Your task to perform on an android device: I want to delete the recording of my speech on Data Analytics.
Image 0: 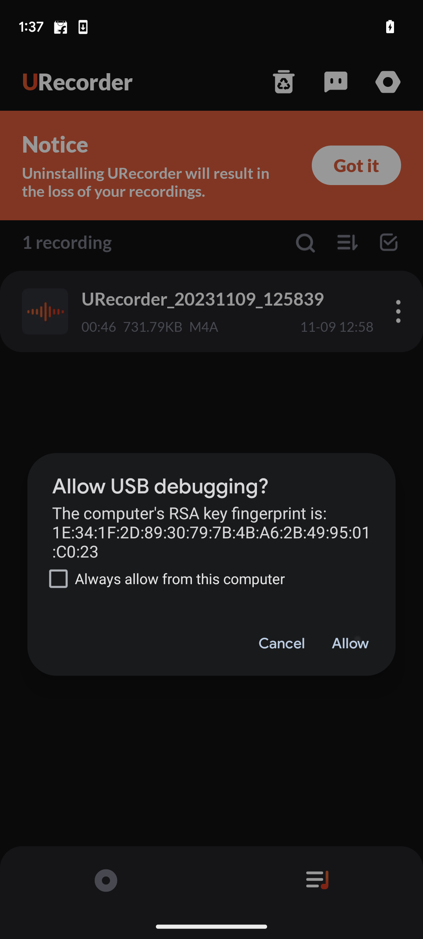
Step 0: wait
Image 1: 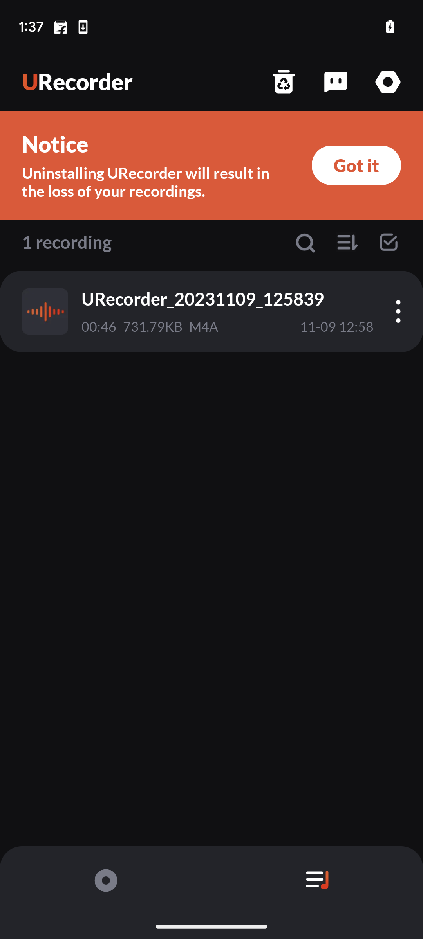
Click on the three dot menu button on the recording detail card.
Step 1: click (398, 311)
Image 2: 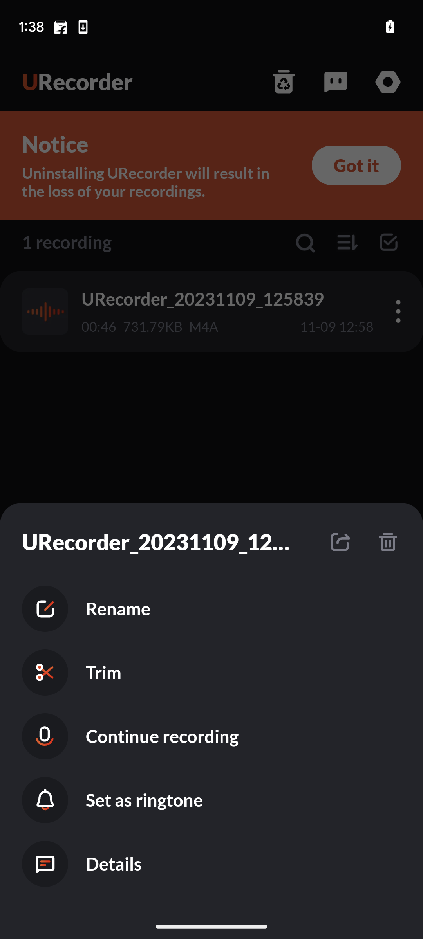
Click on the dustbin icon.
Step 2: click (385, 542)
Image 3: 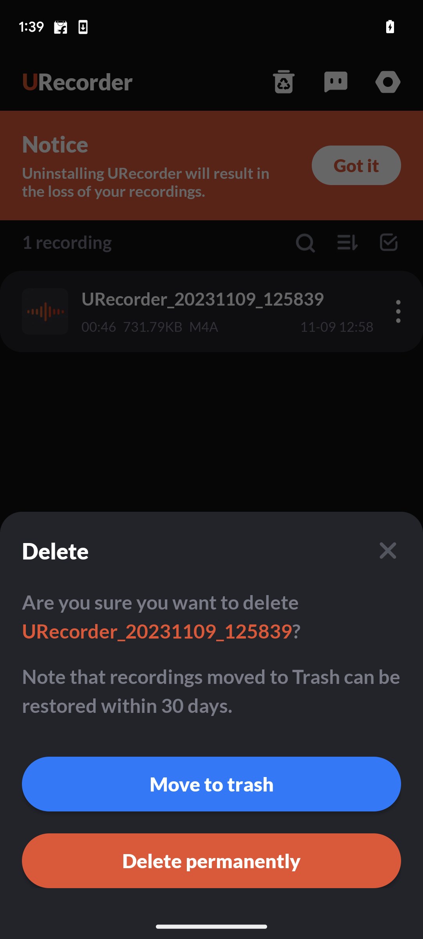
Click on Delete permanently option.
Step 3: click (211, 860)